Your task to perform on an android device: Delete the Employment Fair Reminder from my reminder list.
Image 0: 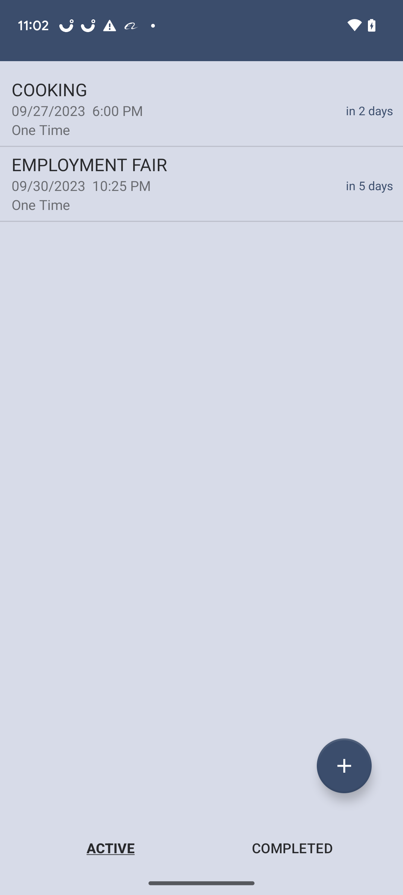
Click on the Second Reminder "EMPLOYMENT FAIR".
Step 0: click (201, 183)
Image 1: 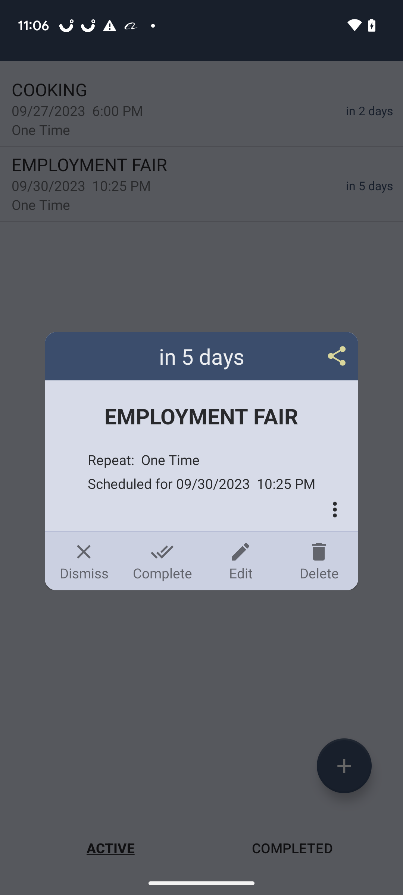
Click on the Delete Icon at the bottom right corner of the Box.
Step 1: click (319, 561)
Image 2: 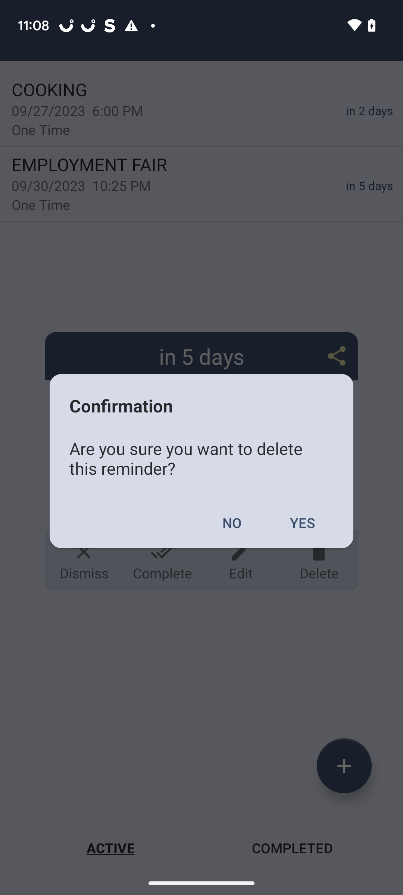
Click on the Yes at the bottom right corner of the box.
Step 2: click (302, 522)